Your task to perform on an android device: I want to buy myself a pair of shoes. In the Adidas app, look for the shoes.
Image 0: 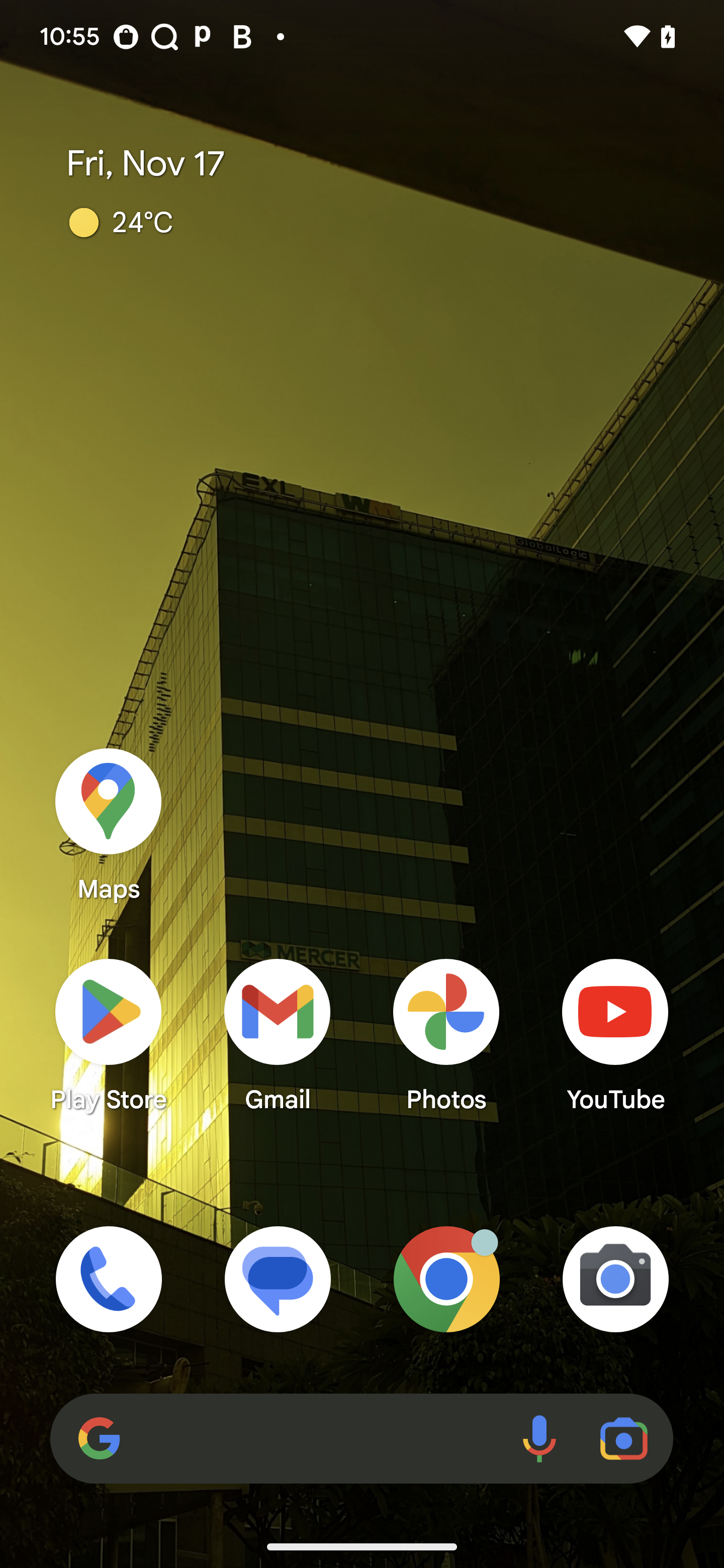
open Adidas app
Step 0: open app "adidas"
Image 1: 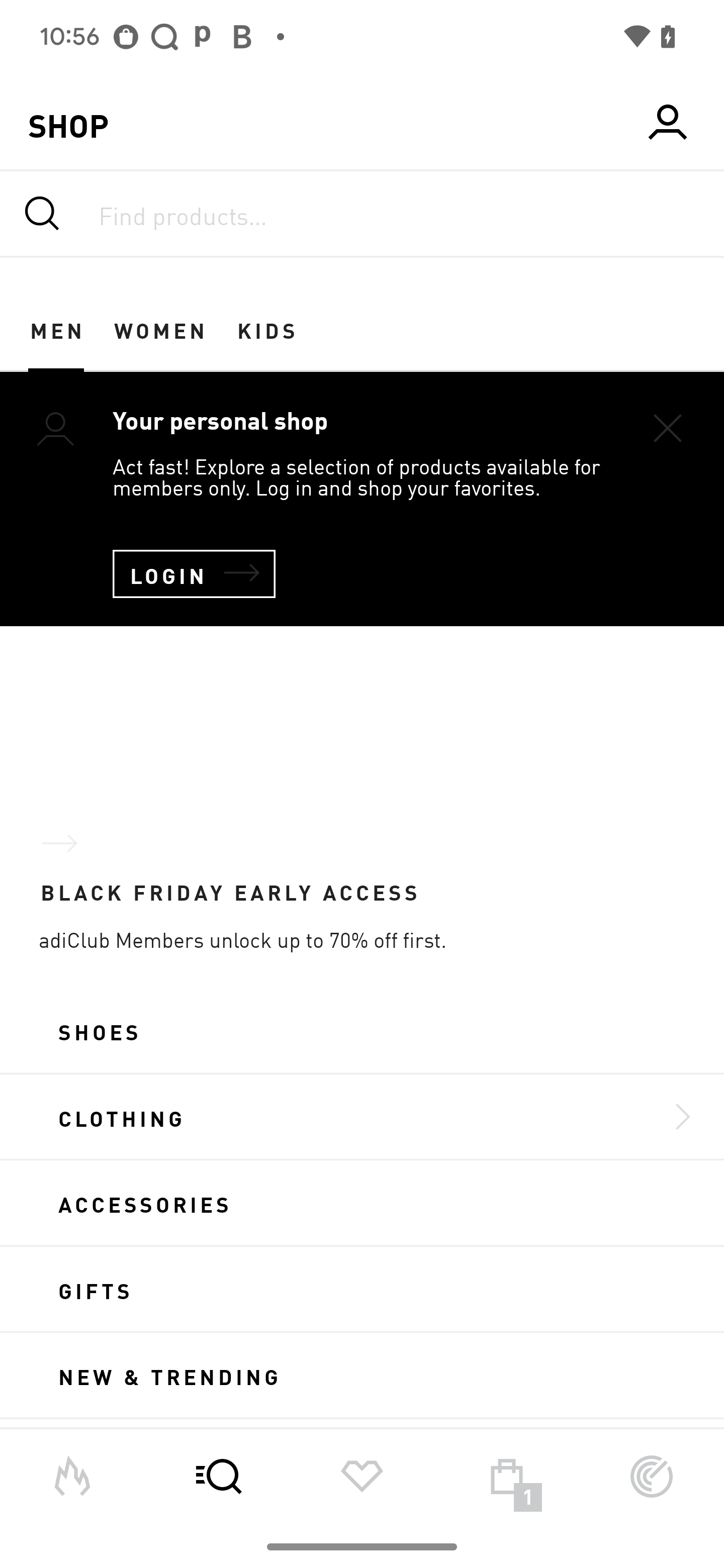
Click on the search bar
Step 1: click (306, 210)
Image 2: 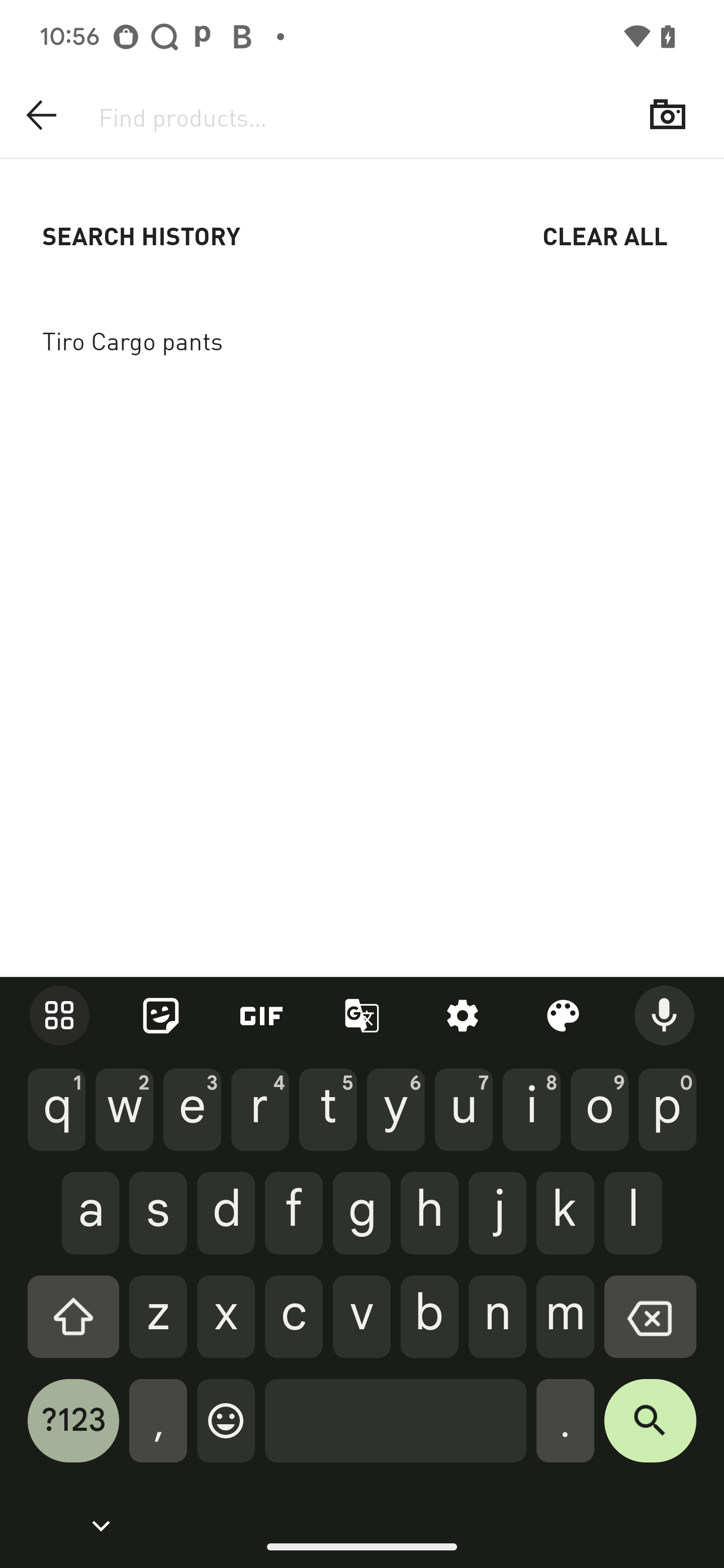
Type Shoes for mens in the search bar
Step 2: type "Shoes for mens"
Image 3: 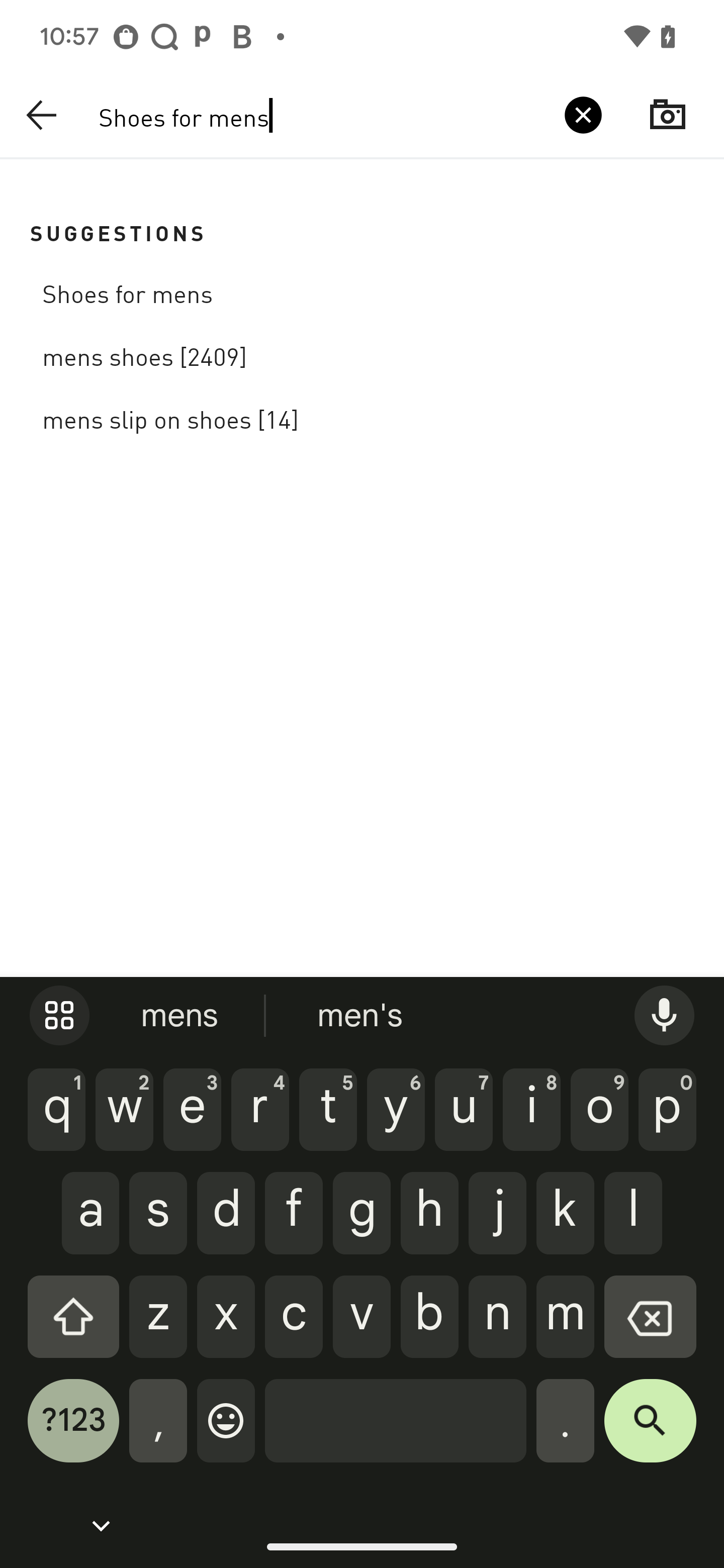
Click on the suggestions
Step 3: click (362, 344)
Image 4: 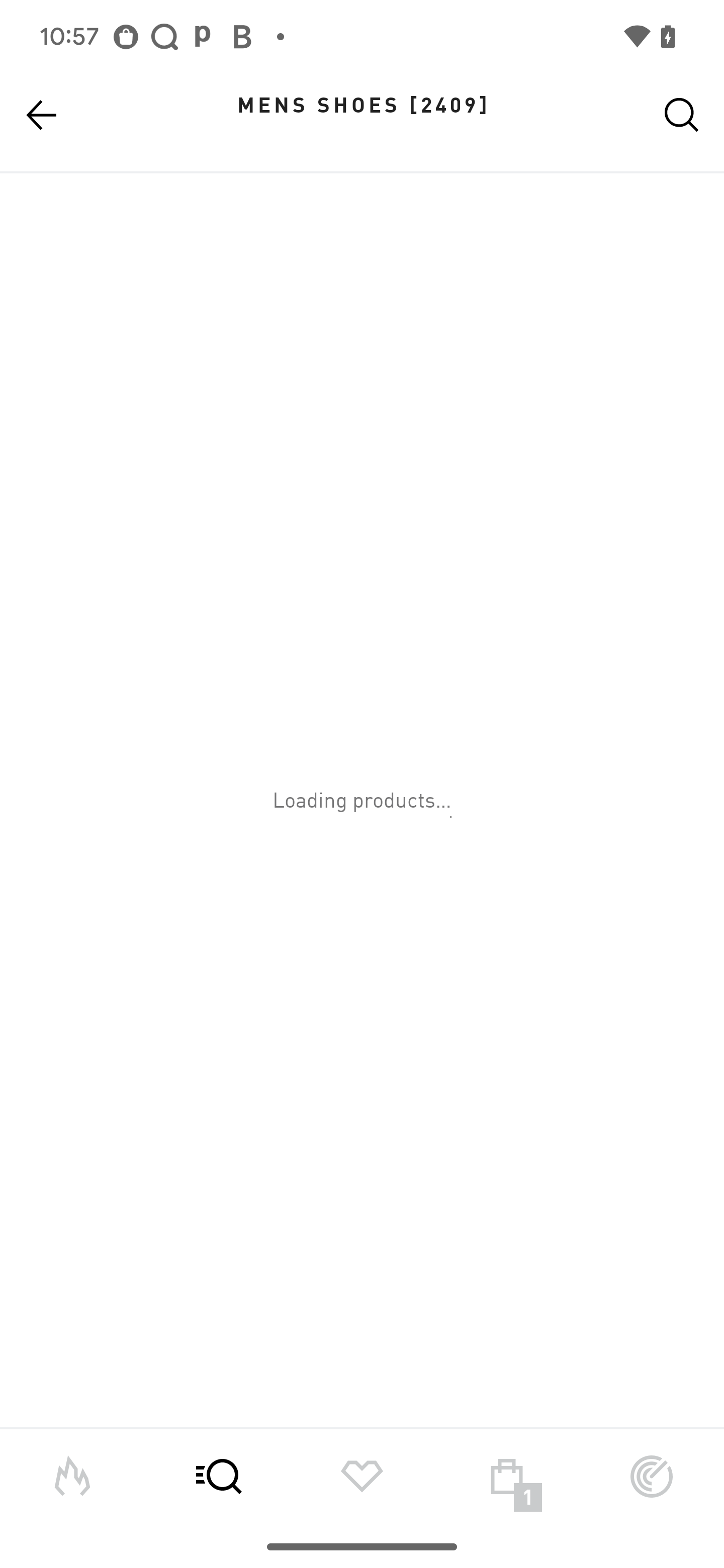
Click on the suggestions
Step 4: wait